Your task to perform on an android device: Start tracking my walking activity for the betterment of my daily goals I want to achieve in the Google Fit app.
Image 0: 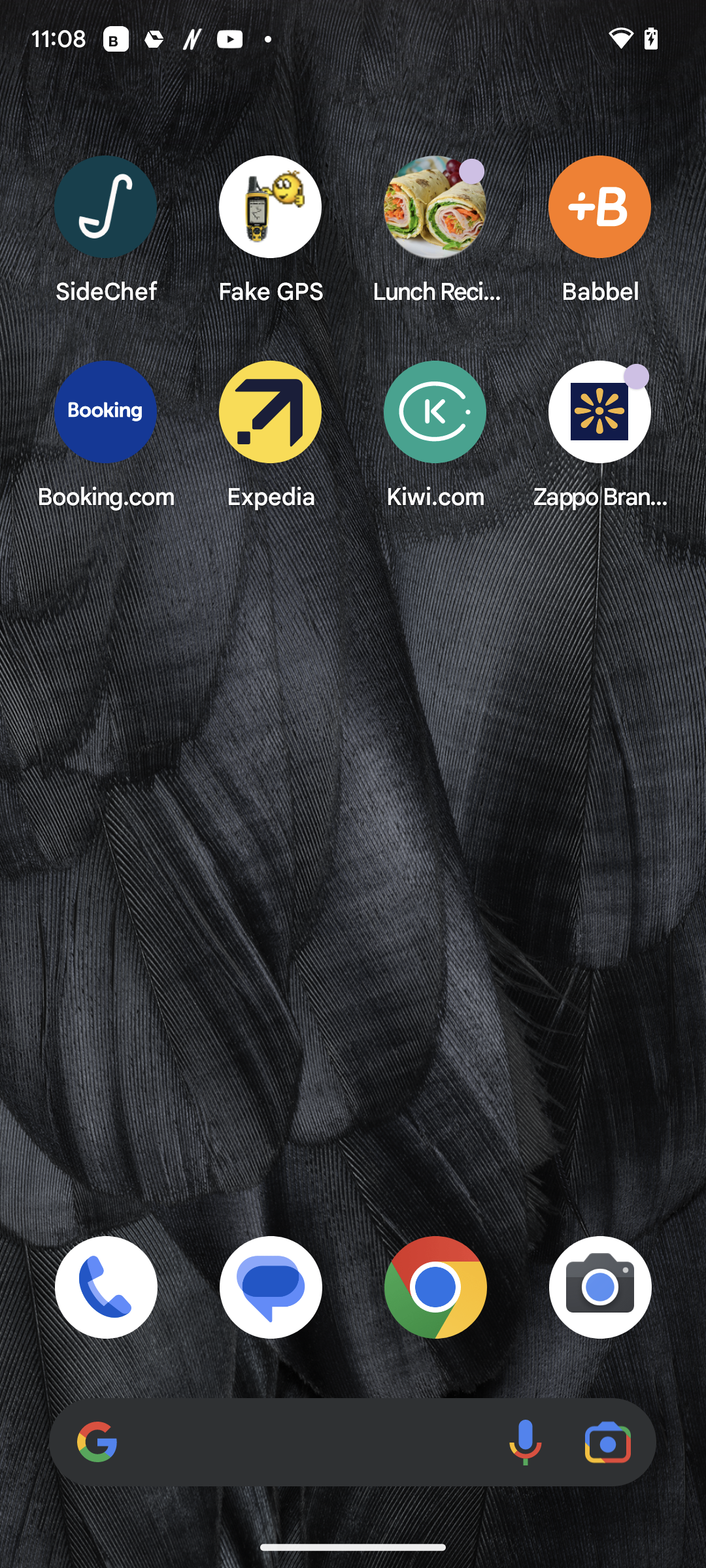
Open the Google fit app.
Step 0: open app "Fit"
Image 1: 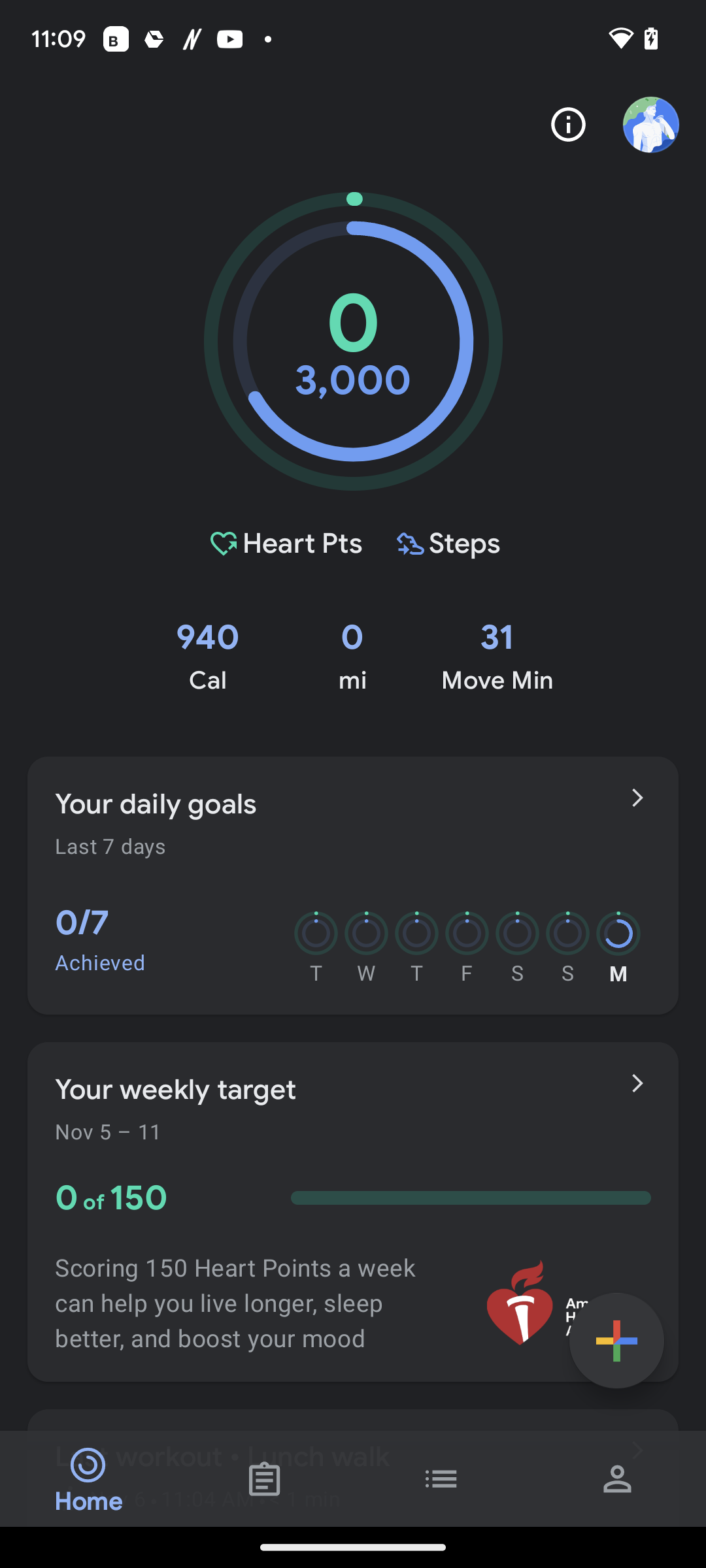
Click on the plus icon at the bottom right side of the screen.
Step 1: click (616, 1341)
Image 2: 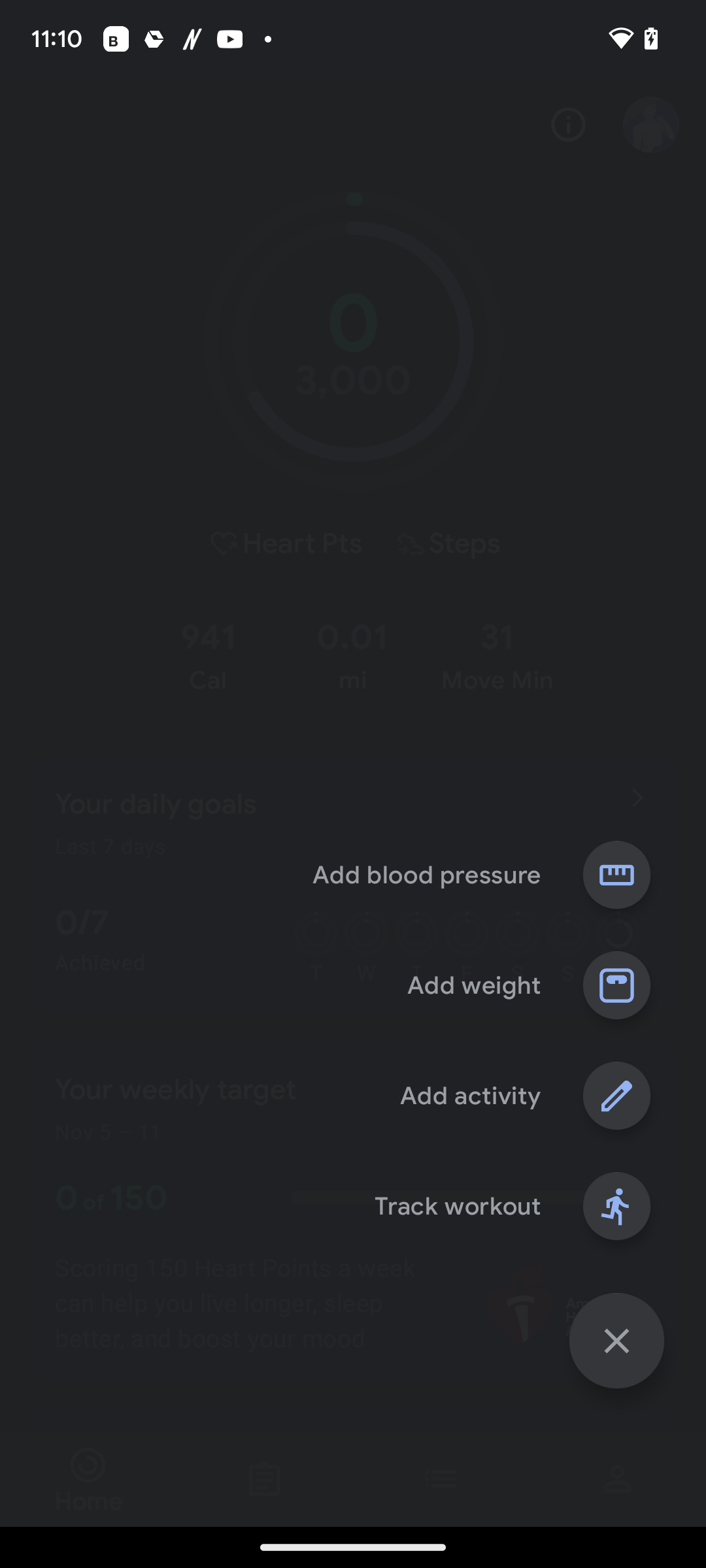
Click on Track workout on the right side of the screen.
Step 2: click (606, 1211)